Your task to perform on an android device: Open the Nike app and open Nike Gamma Force then add it to the wishlist.
Image 0: 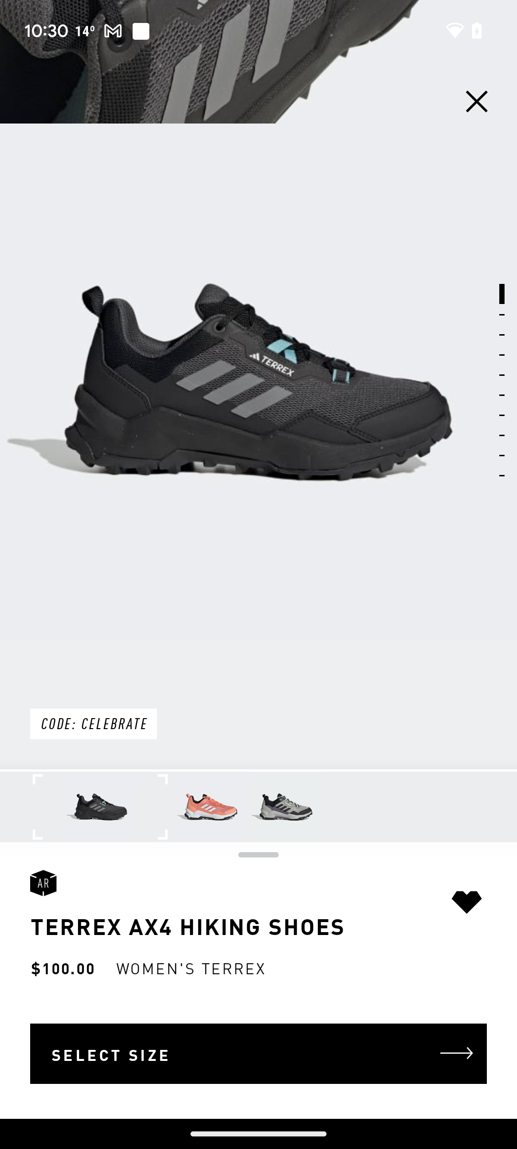
Open the Nike app
Step 0: open app "Nike"
Image 1: 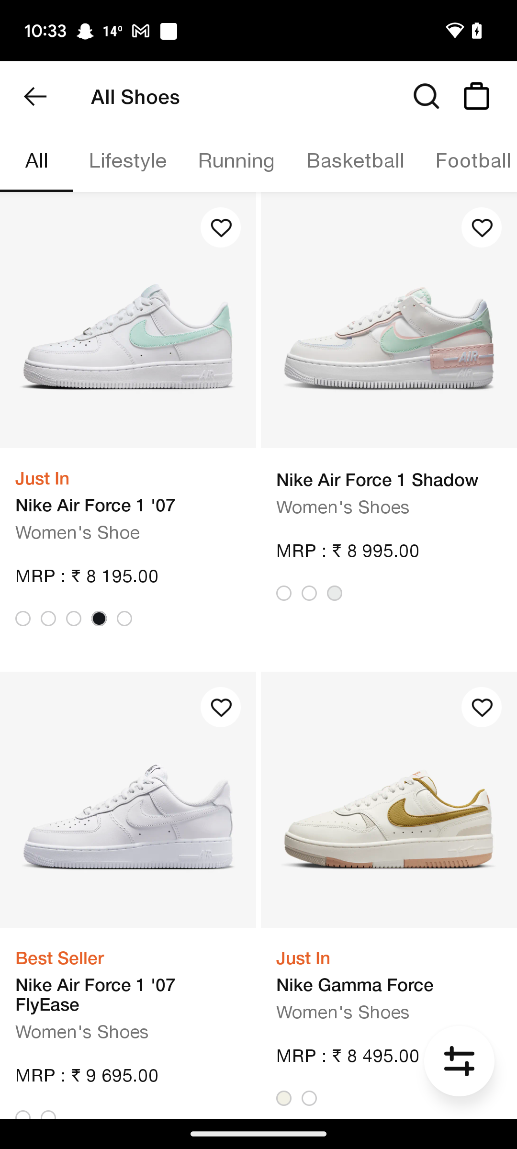
Open the Nike Gamma Force shoe
Step 1: click (389, 895)
Image 2: 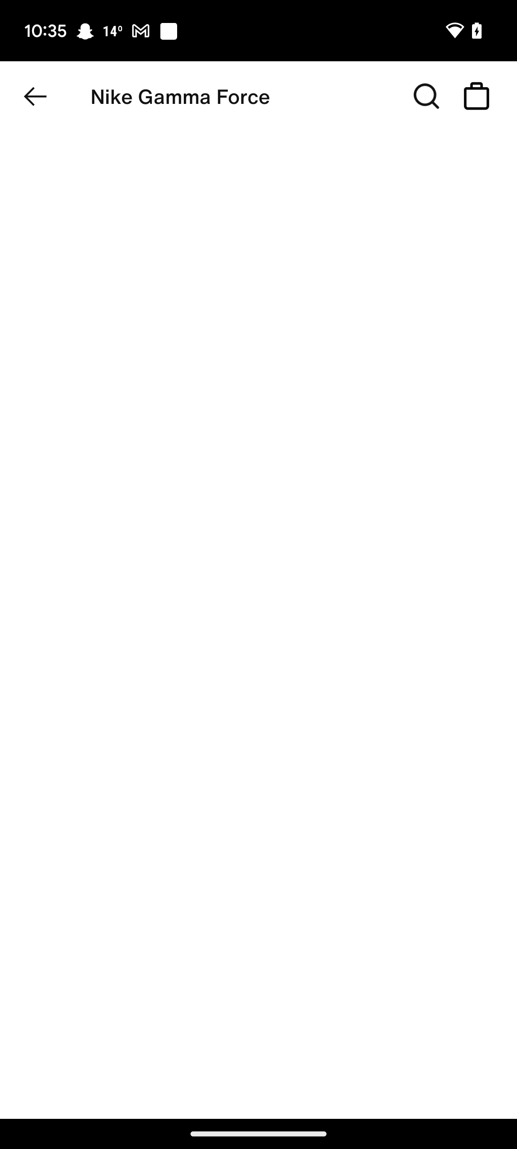
Open the Nike Gamma Force shoe
Step 2: wait
Image 3: 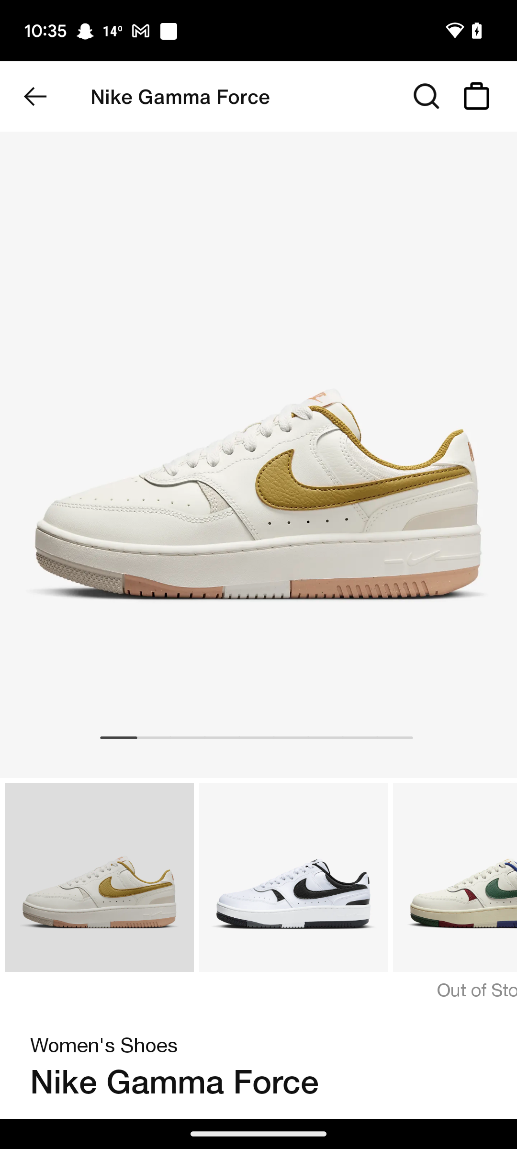
Swipe up
Step 3: scroll down
Image 4: 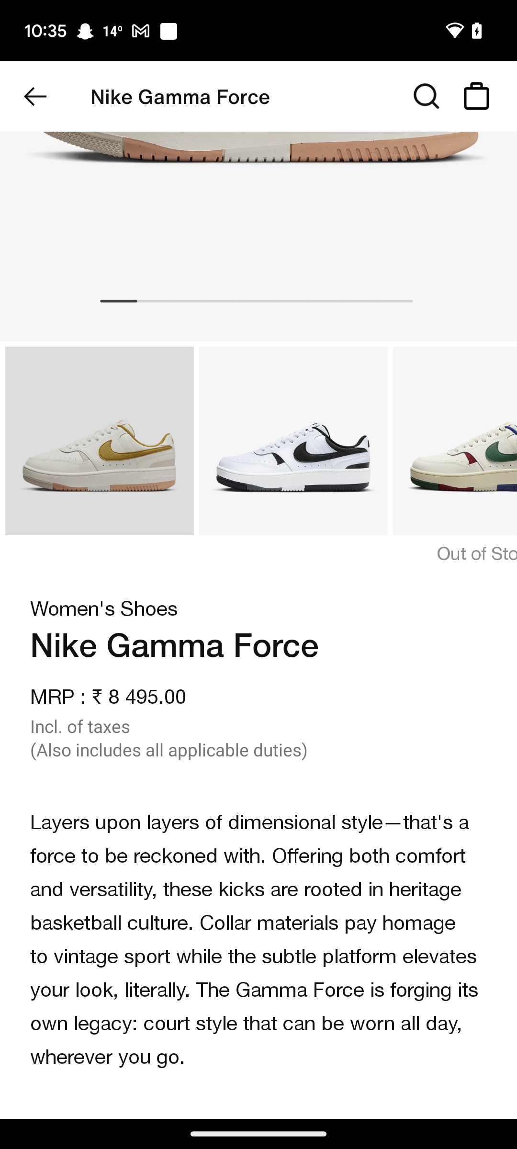
Swipe up
Step 4: scroll down
Image 5: 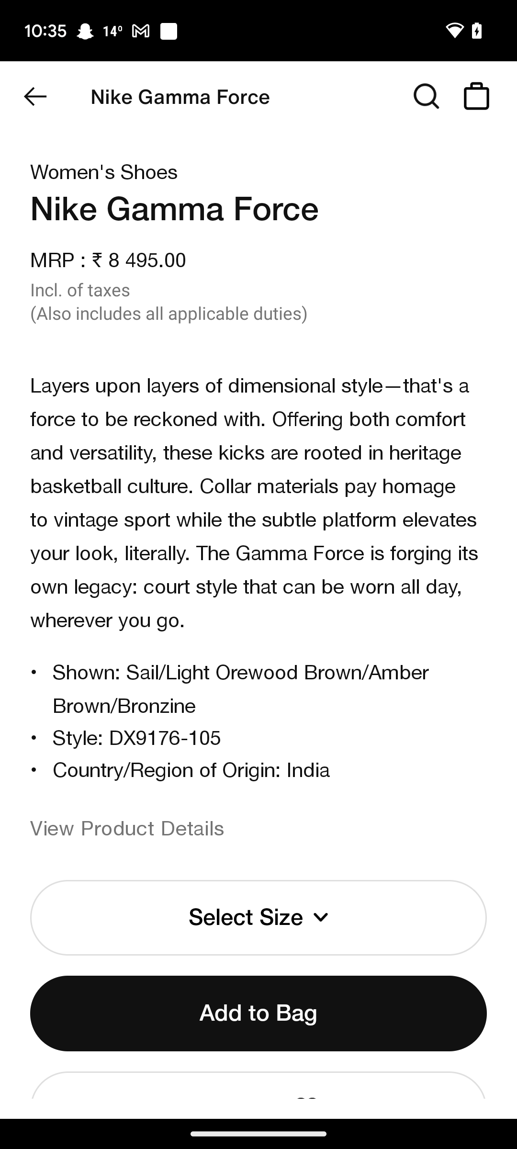
Swipe up
Step 5: scroll down
Image 6: 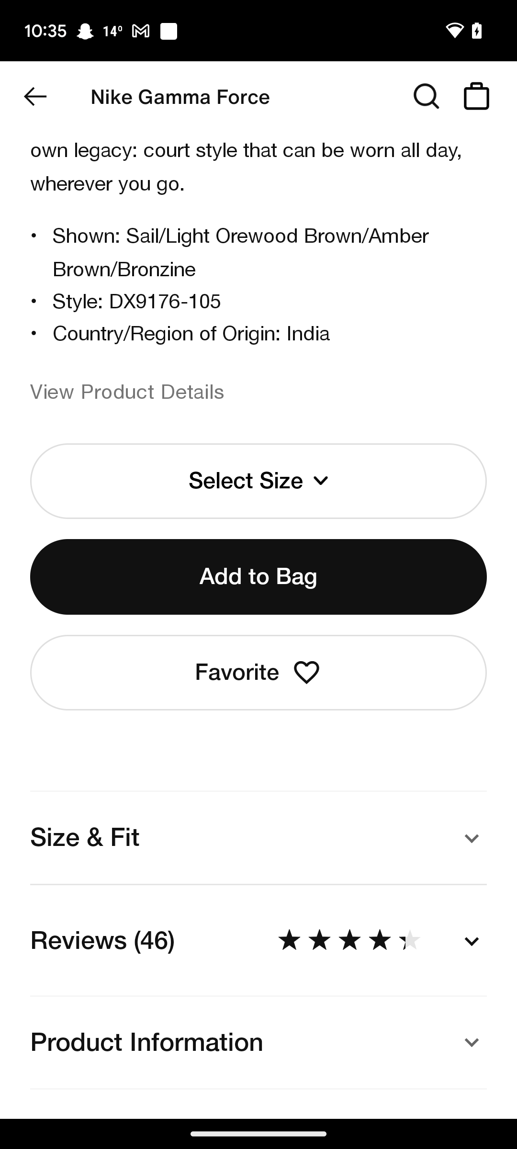
Click on the favorite button
Step 6: click (237, 672)